Your task to perform on an android device: View the Ruby Princess cruise schedule for San Francisco on May 4 in the CruiseDeals app.
Image 0: 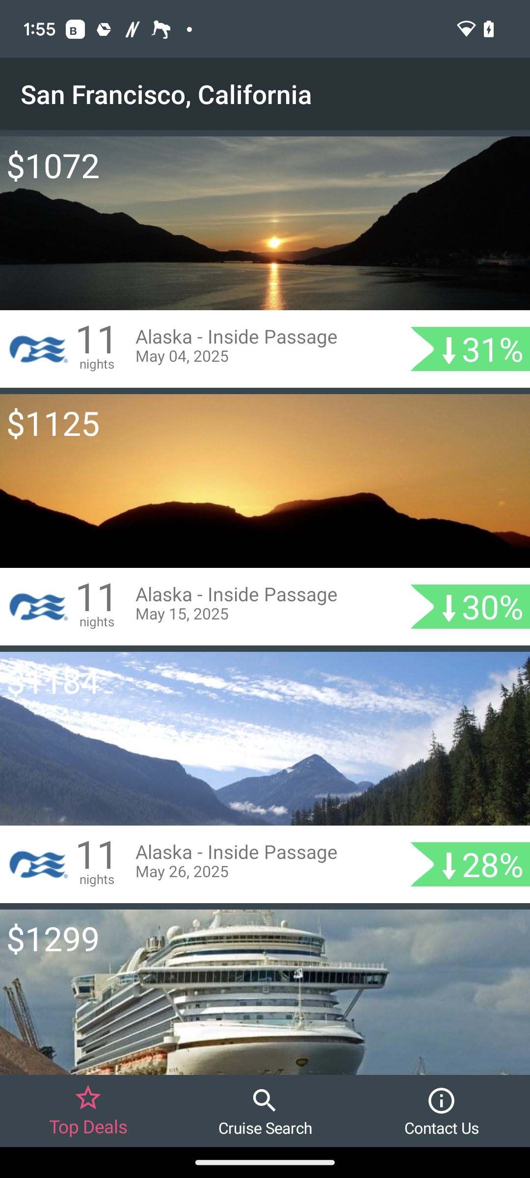
Click on first option at the top of the screen.
Step 0: click (245, 191)
Image 1: 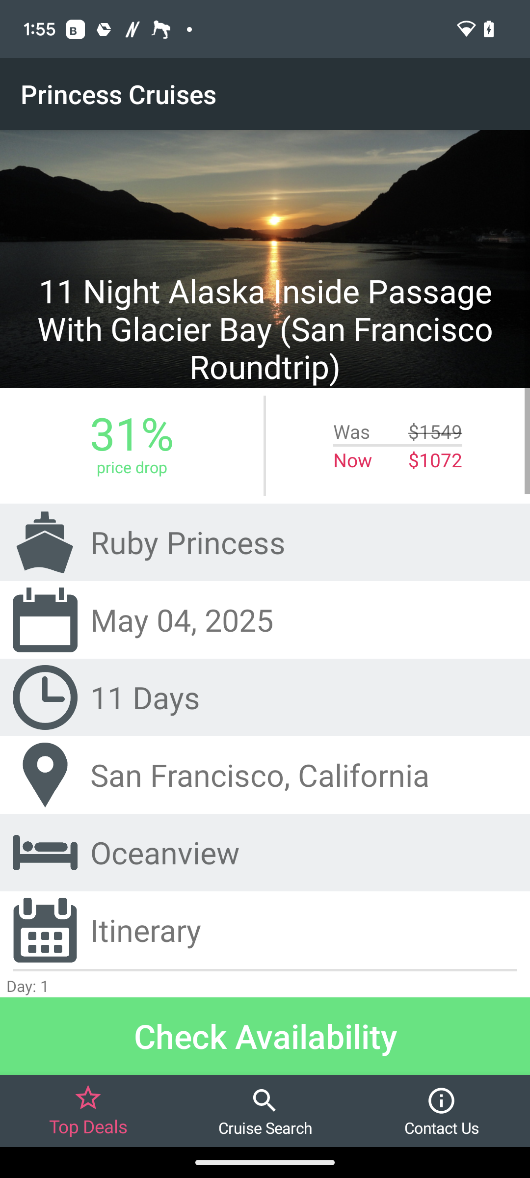
Scroll up
Step 1: scroll down